Your task to perform on an android device: I want to share my favourite movie name docs to Naomi  Rousseau on her Gmail id naomi.rousseau@example.com because she loves my collection
Image 0: 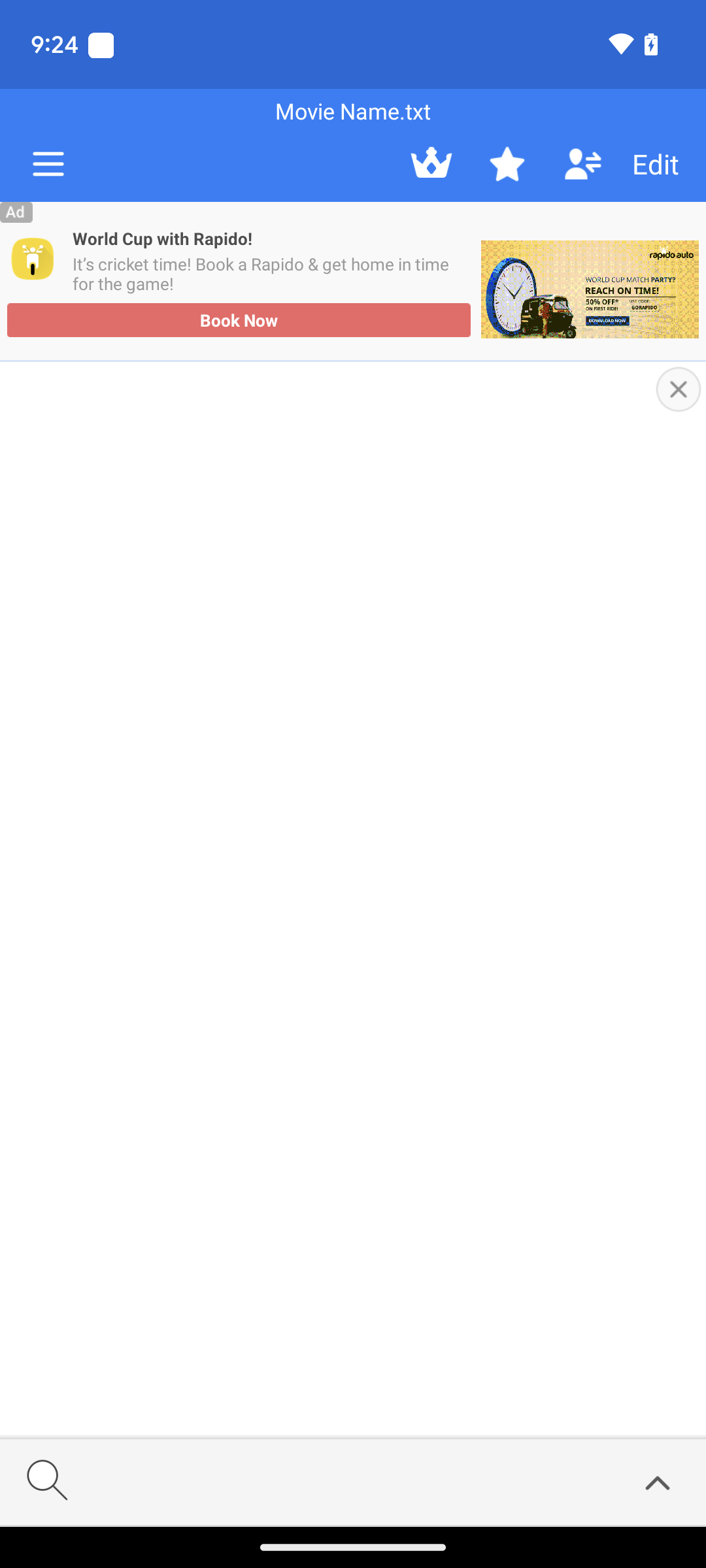
Go back to the screen
Step 0: press back button
Image 1: 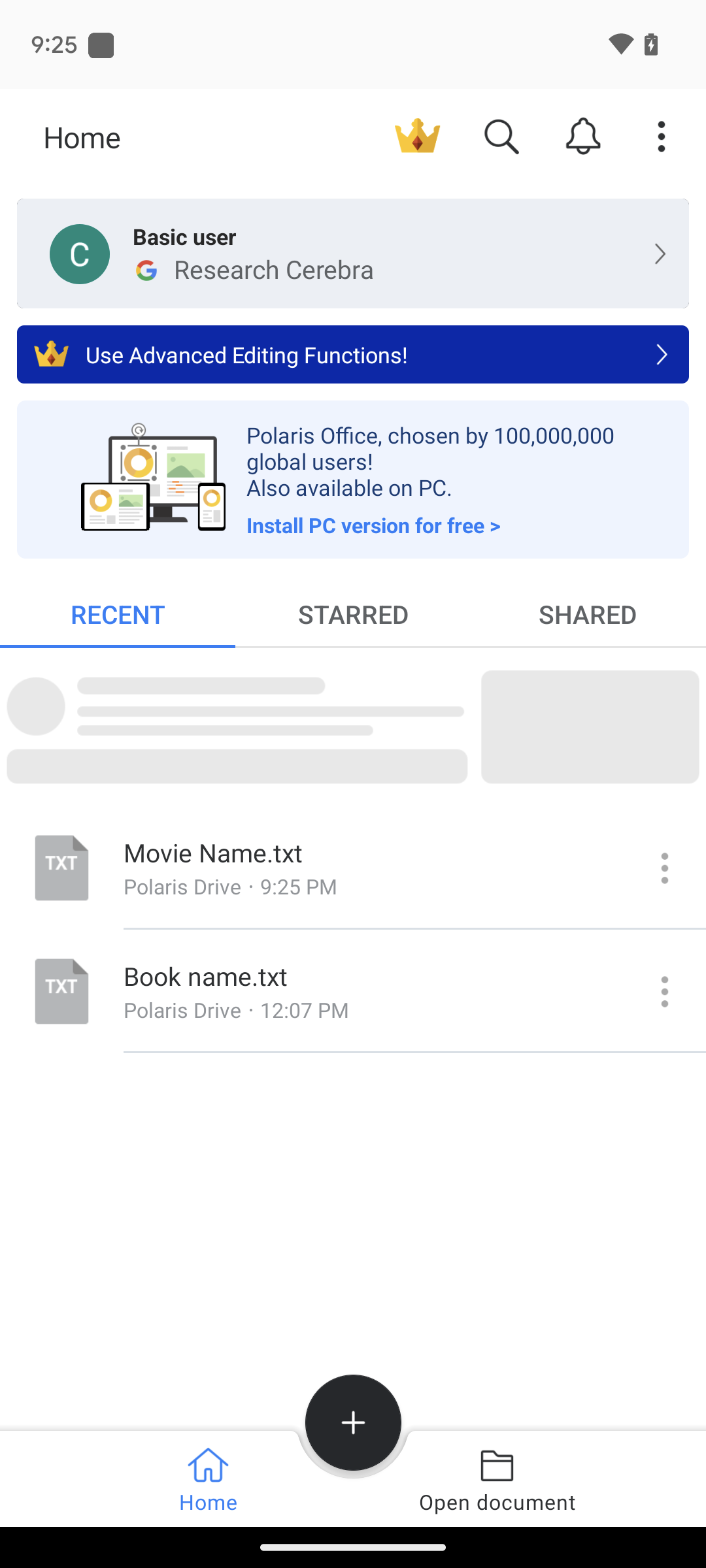
Click on menu bar of movie name 
Step 1: click (662, 866)
Image 2: 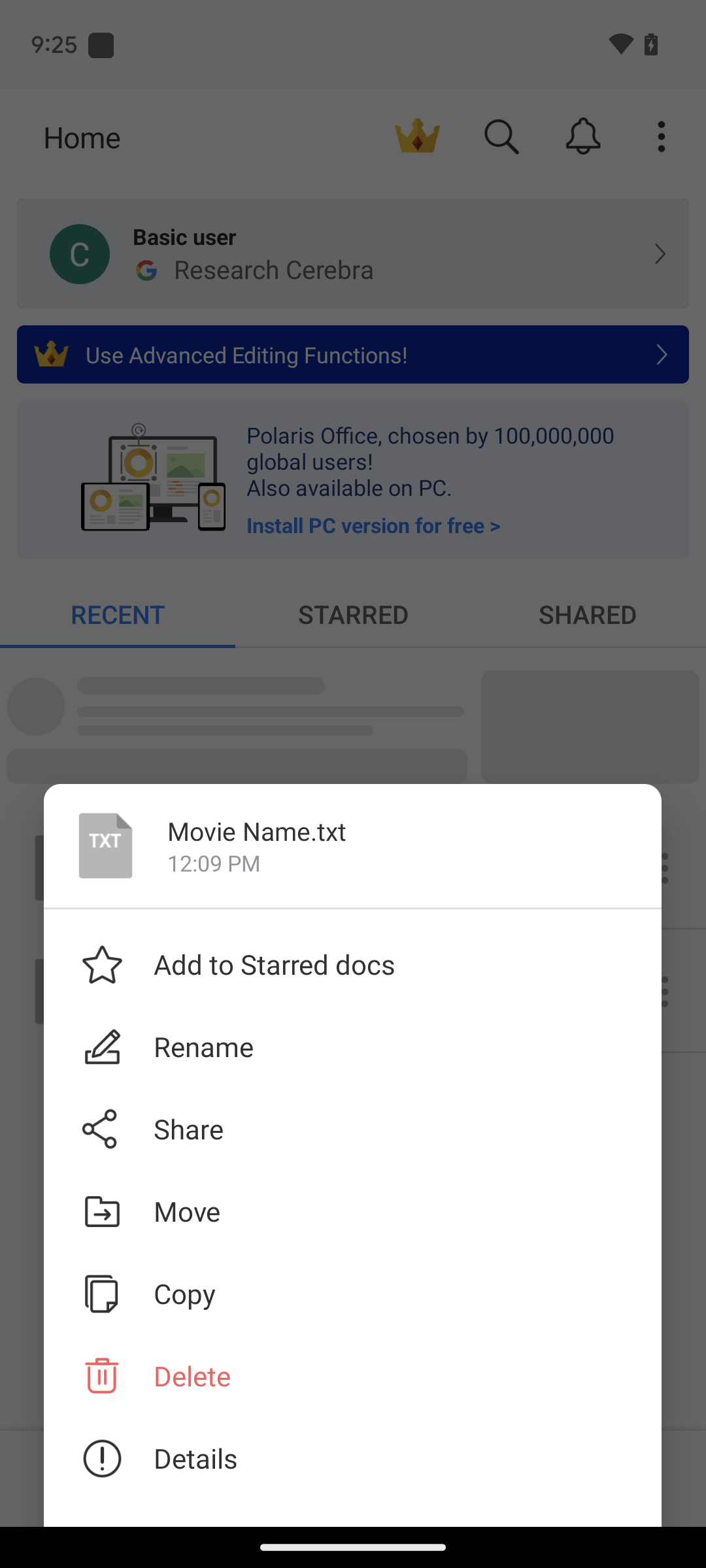
Click on the Share button 
Step 2: click (93, 1124)
Image 3: 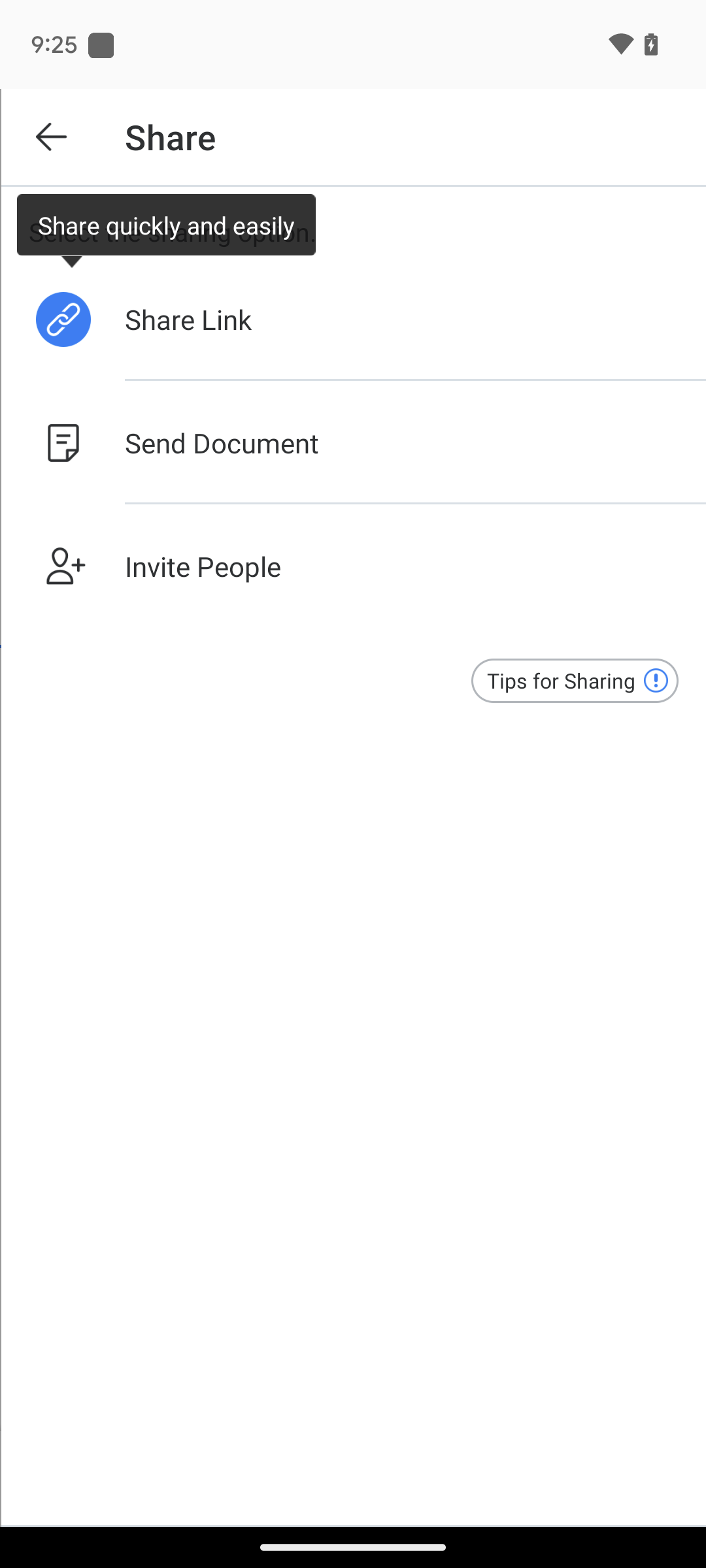
Click on the Send Document option 
Step 3: click (369, 442)
Image 4: 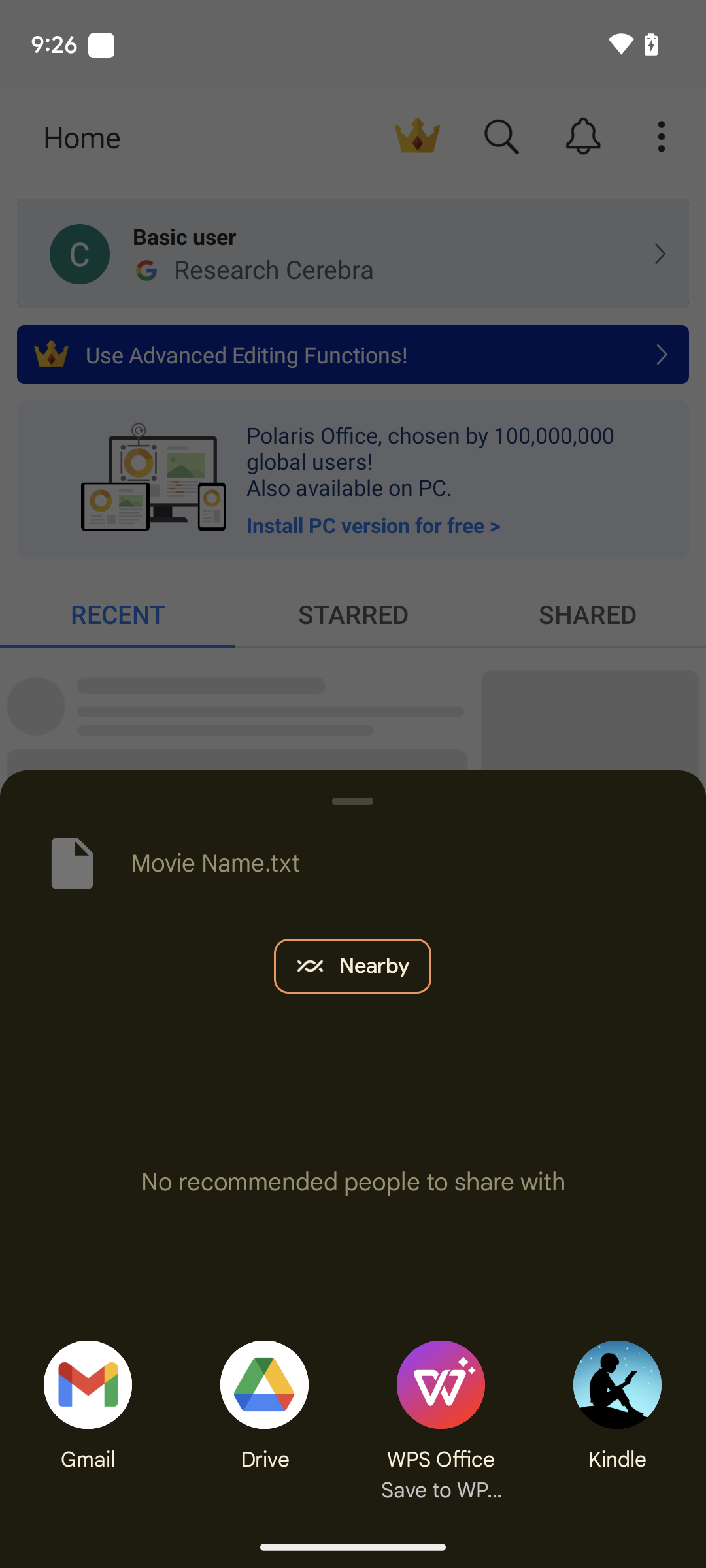
Click on the Gmail icon 
Step 4: click (87, 1378)
Image 5: 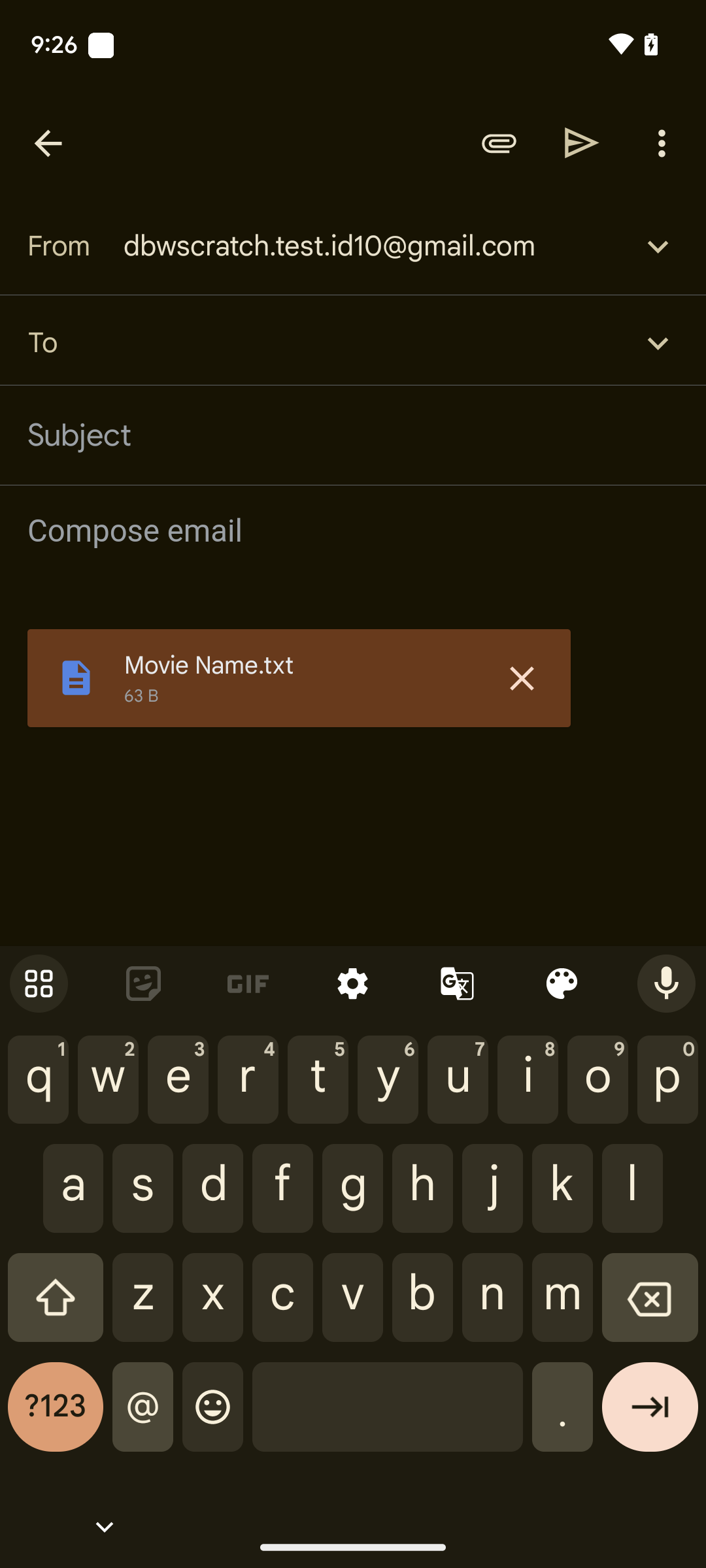
Type naomi.rousseau@example.com
Step 5: type "naomi.rousseau@example.com"
Image 6: 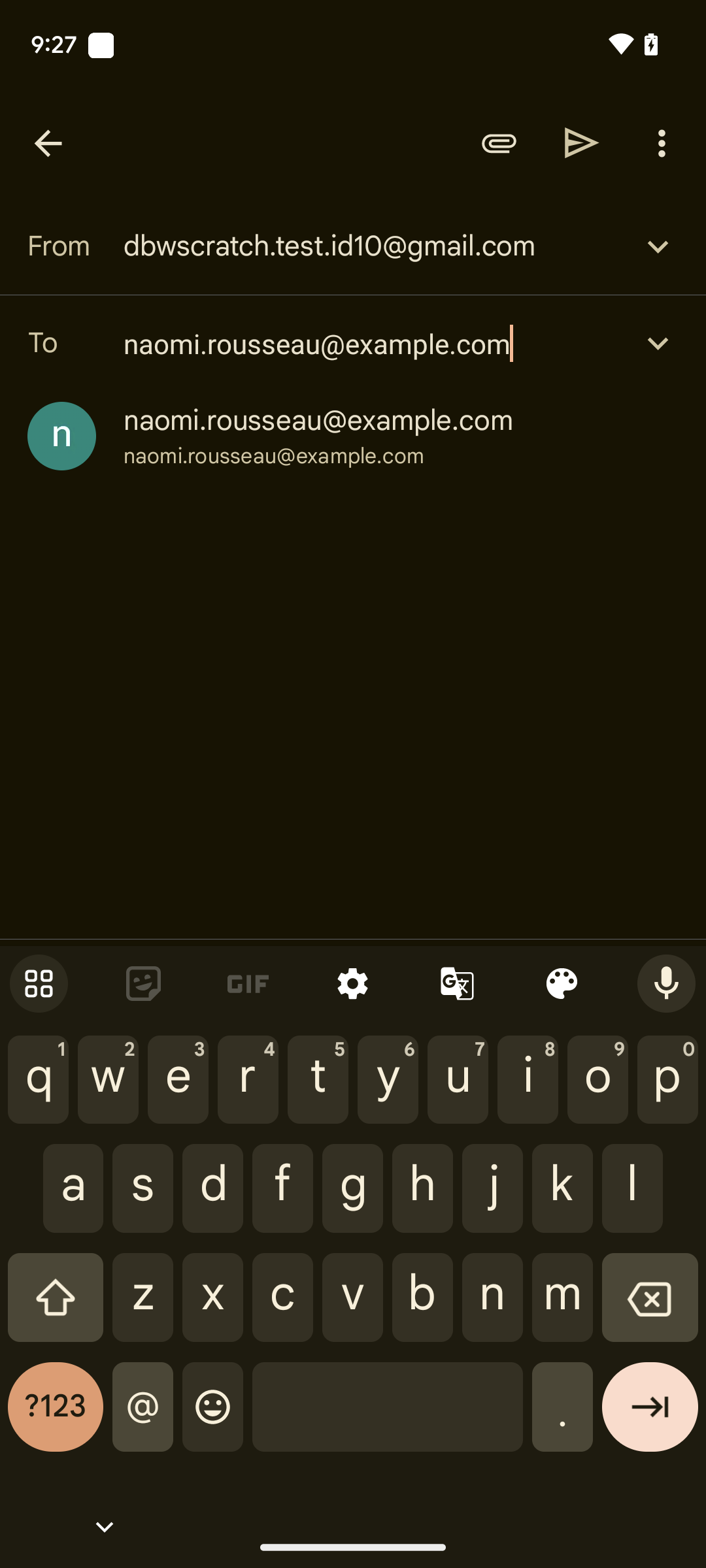
Click on the naomi.rousseau@example.com mail
Step 6: click (273, 456)
Image 7: 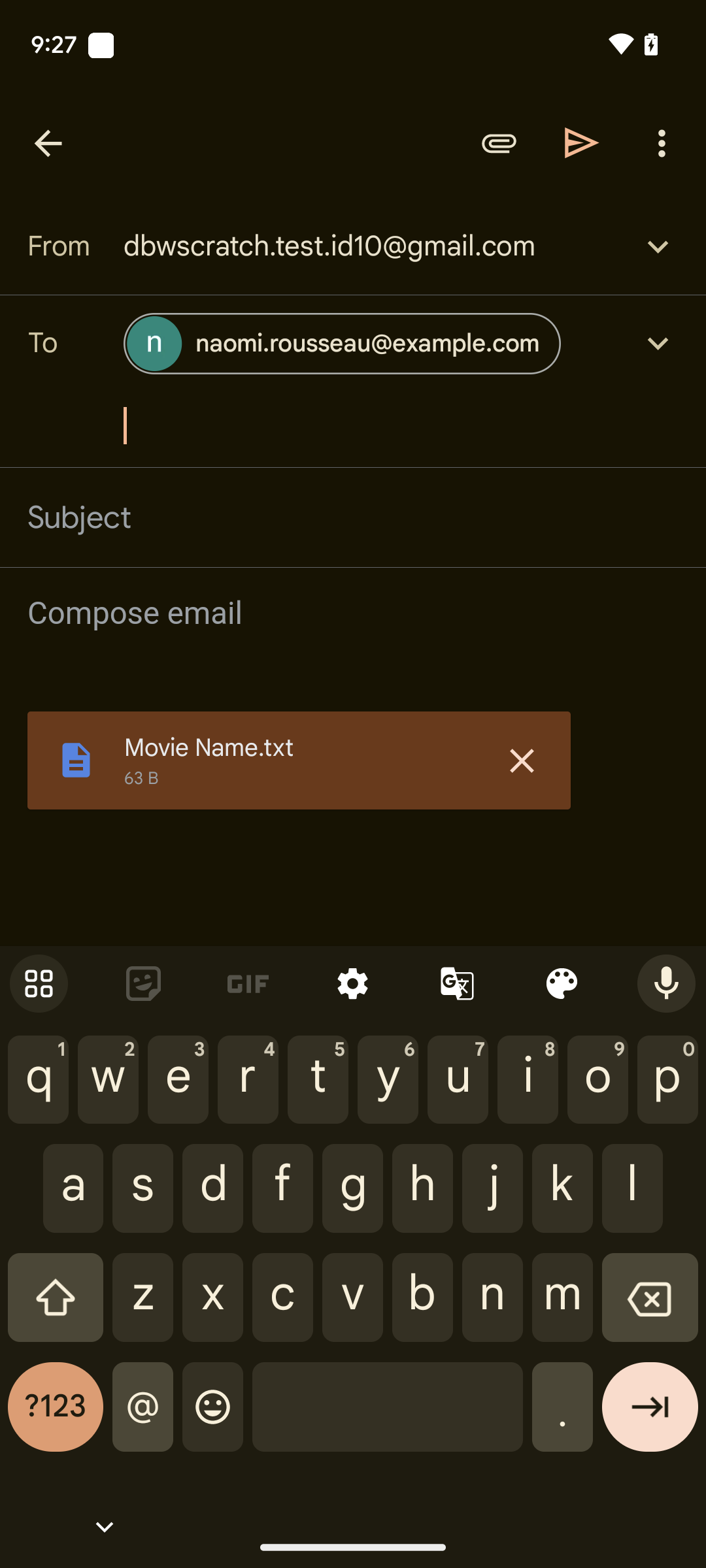
Click on the send icon 
Step 7: click (582, 142)